Your task to perform on an android device: Open the Taskito app and share the Dance Class task to dbwscratch.test.id10@gmail.com. 
Image 1: 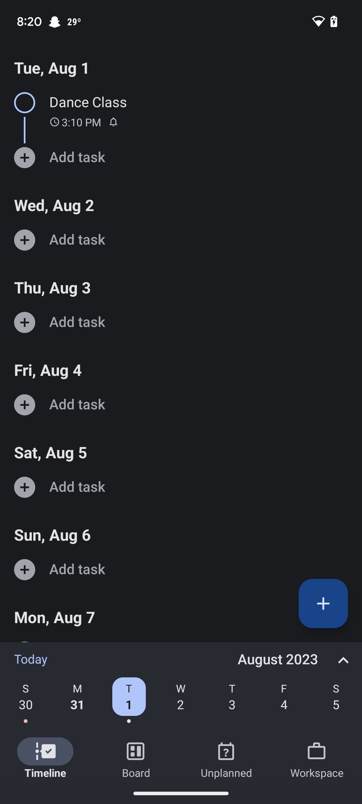
Open the Dance Class task
Step 1: click (198, 120)
Image 2: 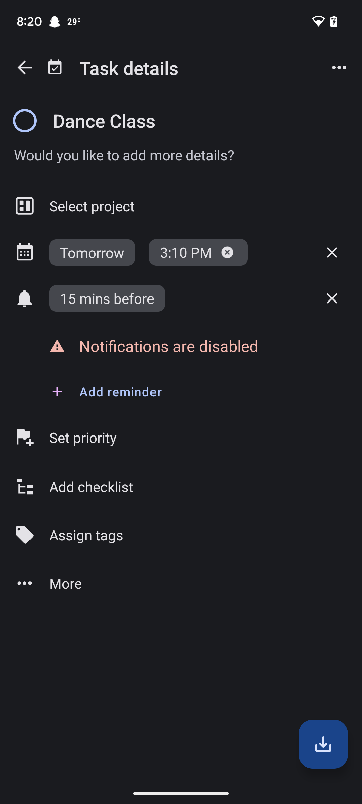
Click on the three dots at the top right corner of the screen
Step 2: click (339, 67)
Image 3: 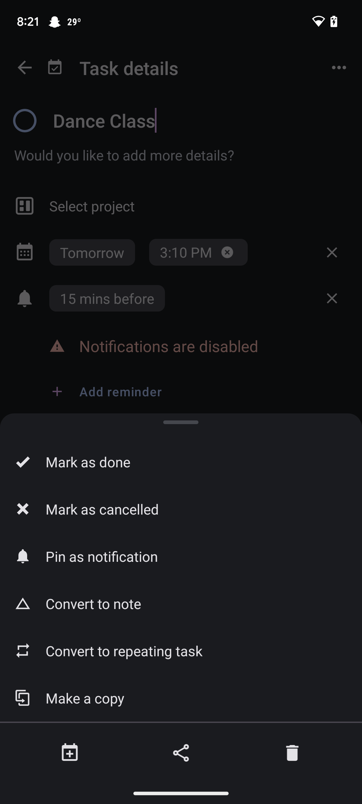
Click on the share icon at the bottom middle of the screen
Step 3: click (181, 753)
Image 4: 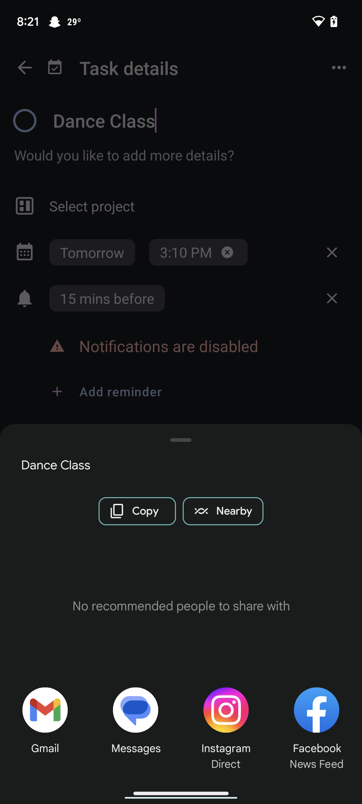
Click on the Gmail option
Step 4: click (45, 723)
Image 5: 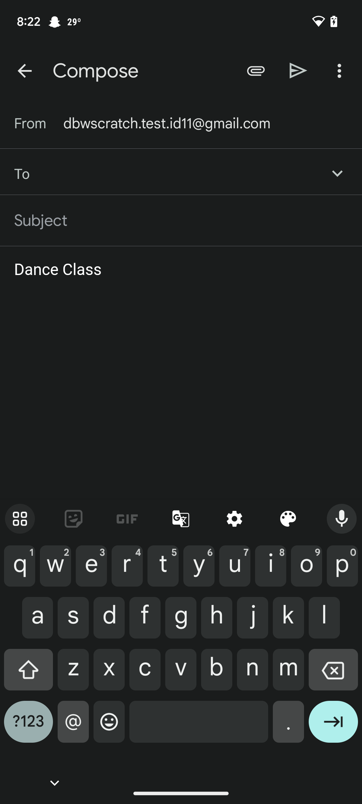
Enter the email id dbwscratch.test.id10@gmail.com in "to" text box
Step 5: type "dbwscratch.test.id10@gmail.com"
Image 6: 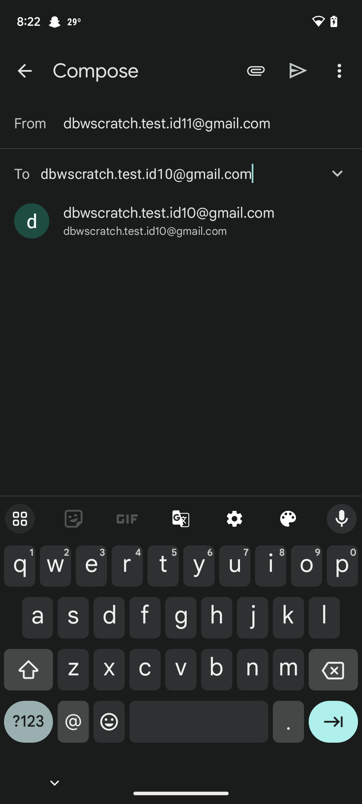
Click on the enter icon on the keyboard
Step 6: click (333, 727)
Image 7: 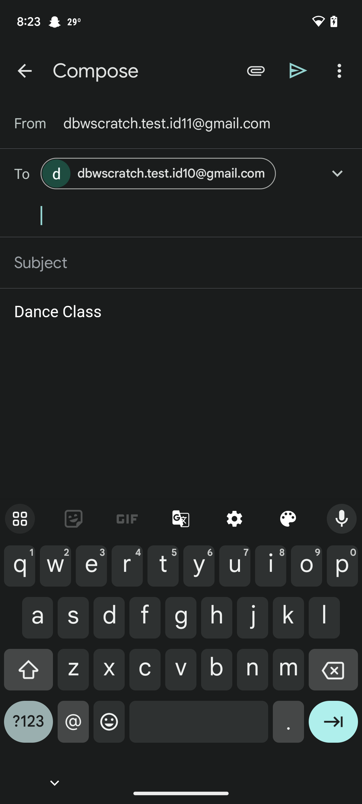
Click on the send icon at the top of the screen
Step 7: click (298, 71)